Your task to perform on an android device: I want to add the book Pride & Prejudice by Jane Austen to my shopping cart.
Image 0: 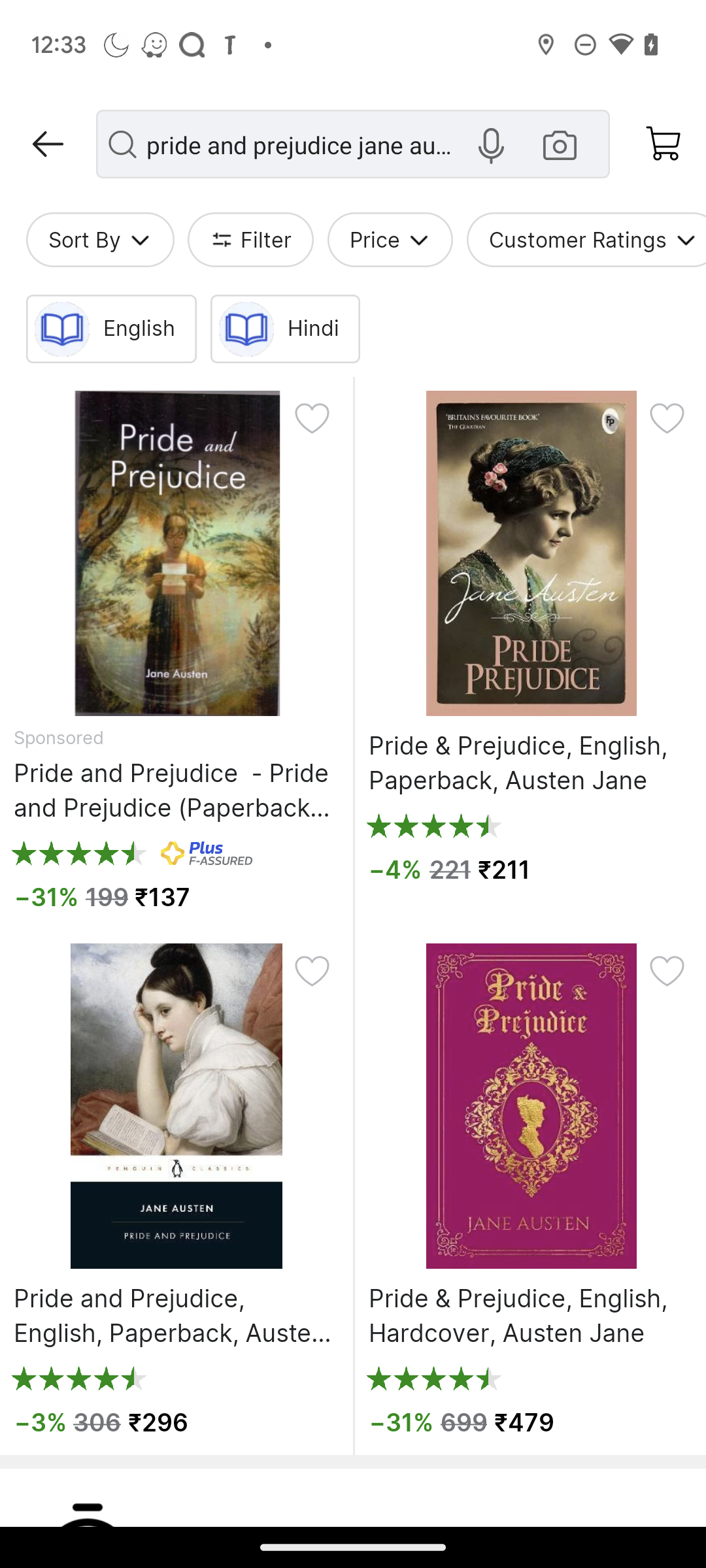
Click on the first book suggestion.
Step 0: click (176, 553)
Image 1: 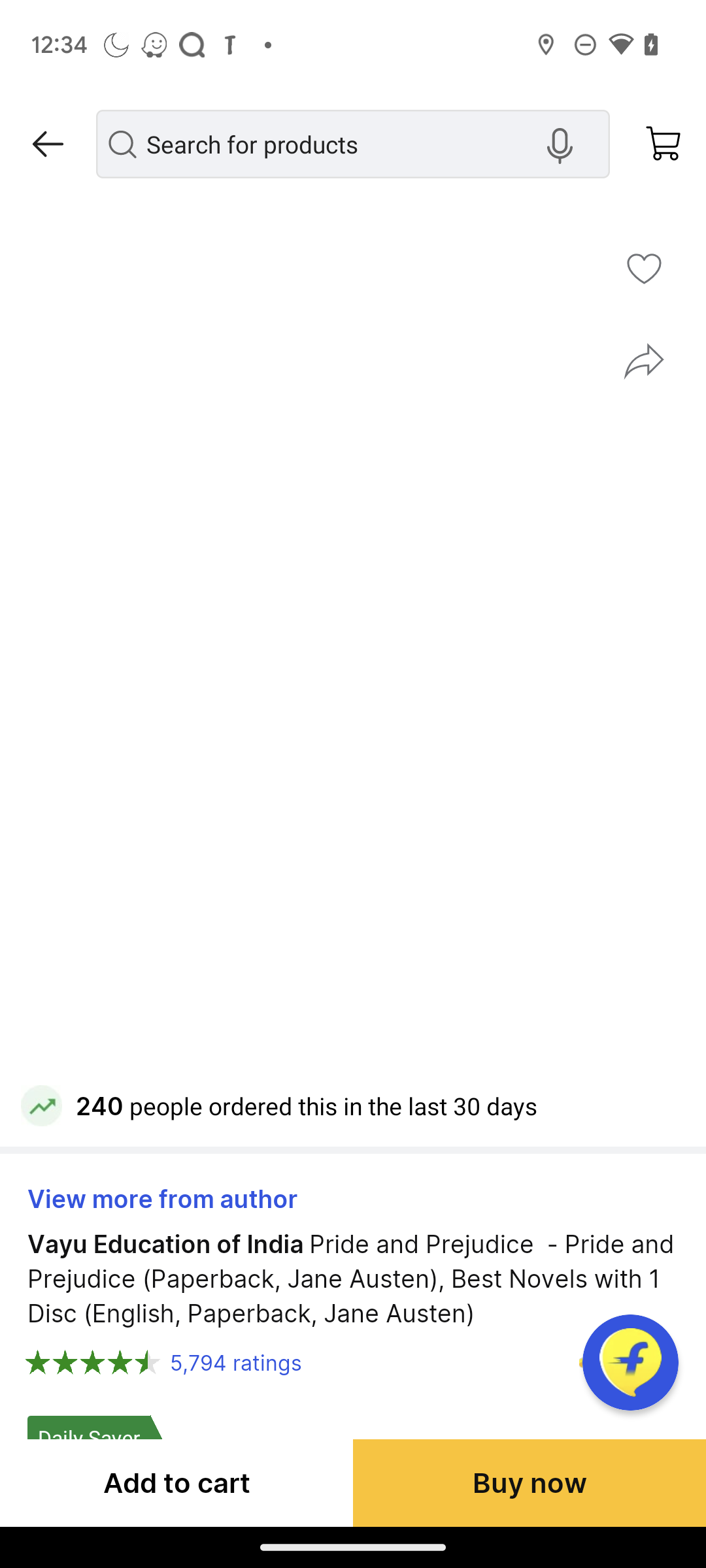
Click on the first book suggestion.
Step 1: wait